Your task to perform on an android device: I'd like to email this Audio 1 recorded file to my friend Rick at rick.weinstein@dayrep.com.
Image 0: 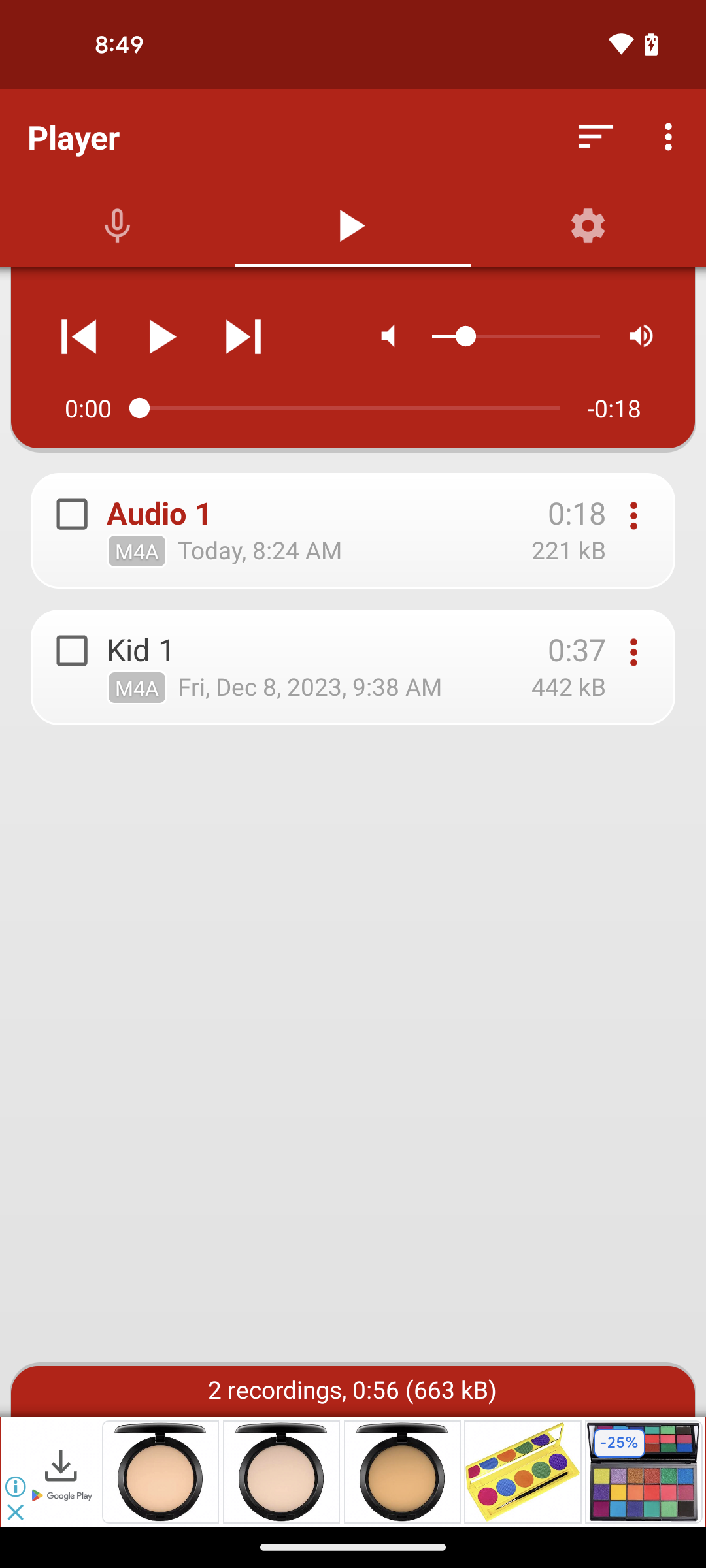
click on three dots icon of Audio 1
Step 0: click (633, 515)
Image 1: 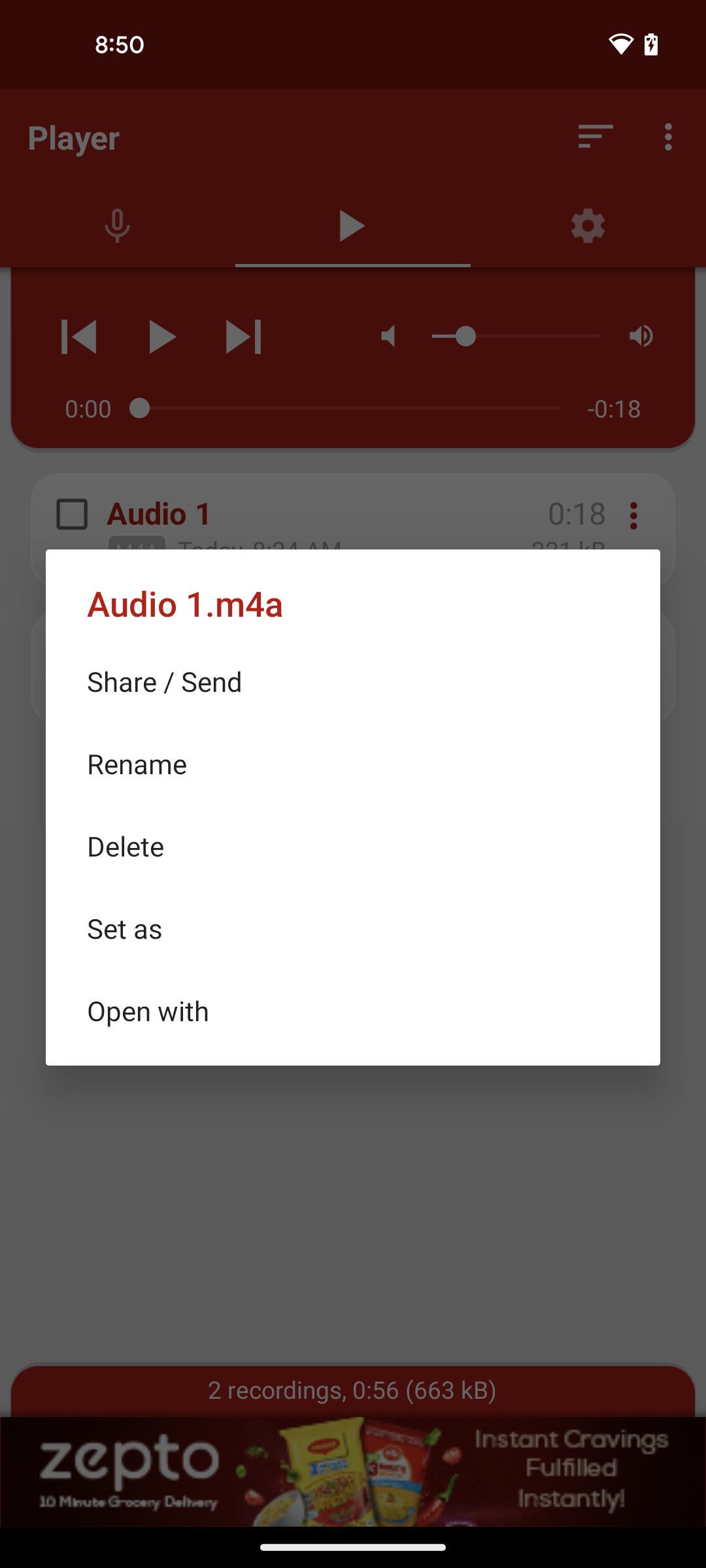
click on Share option
Step 1: click (353, 681)
Image 2: 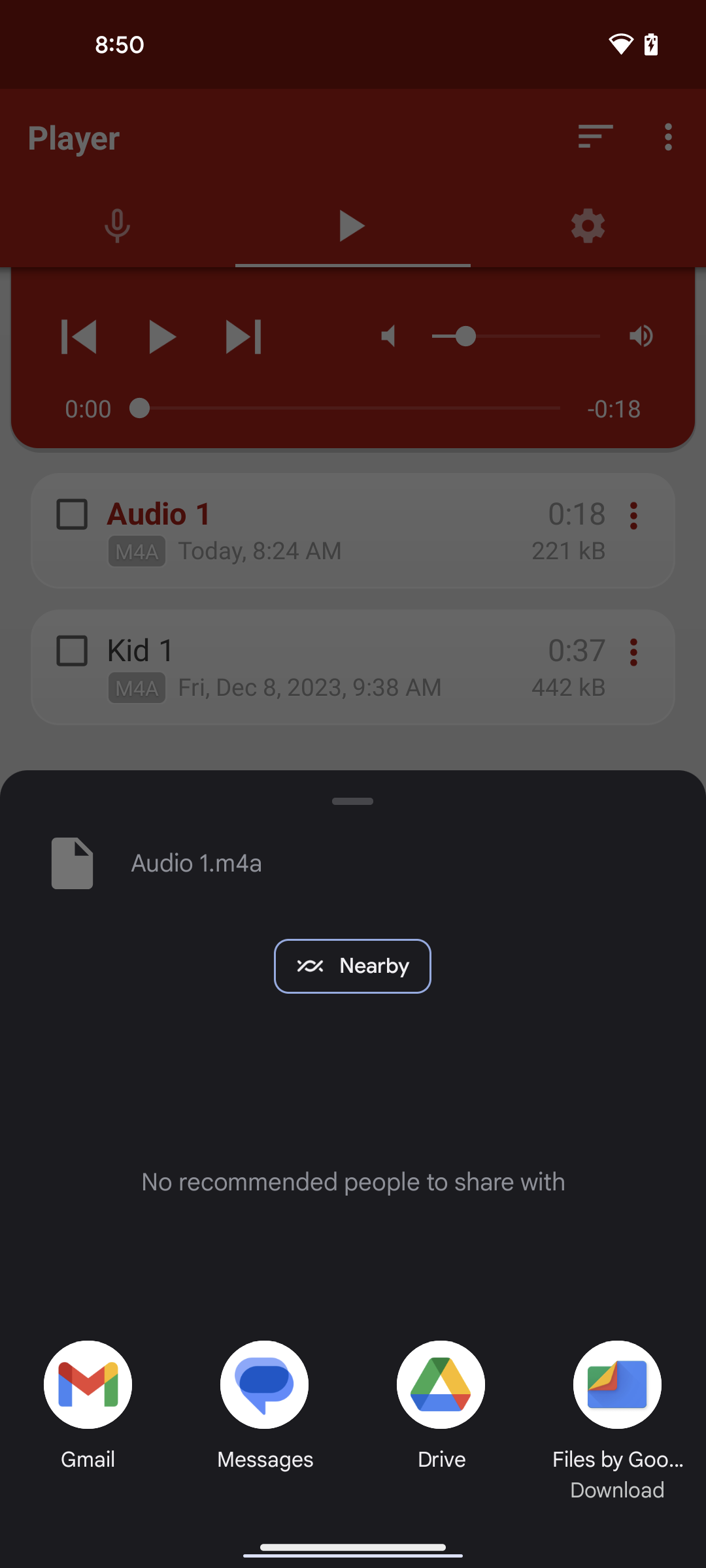
select the Gmail app
Step 2: click (90, 1391)
Image 3: 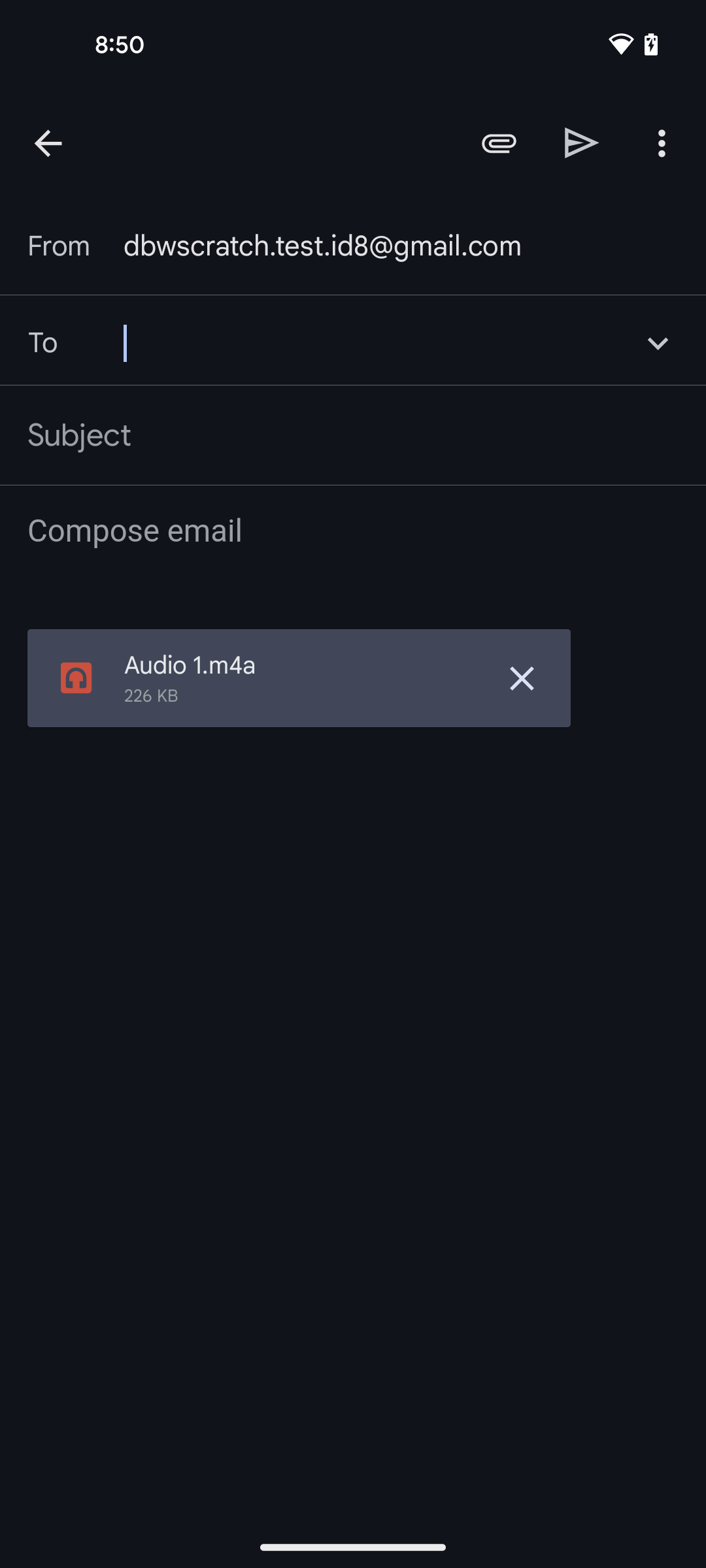
click on the email I'd section
Step 3: click (373, 343)
Image 4: 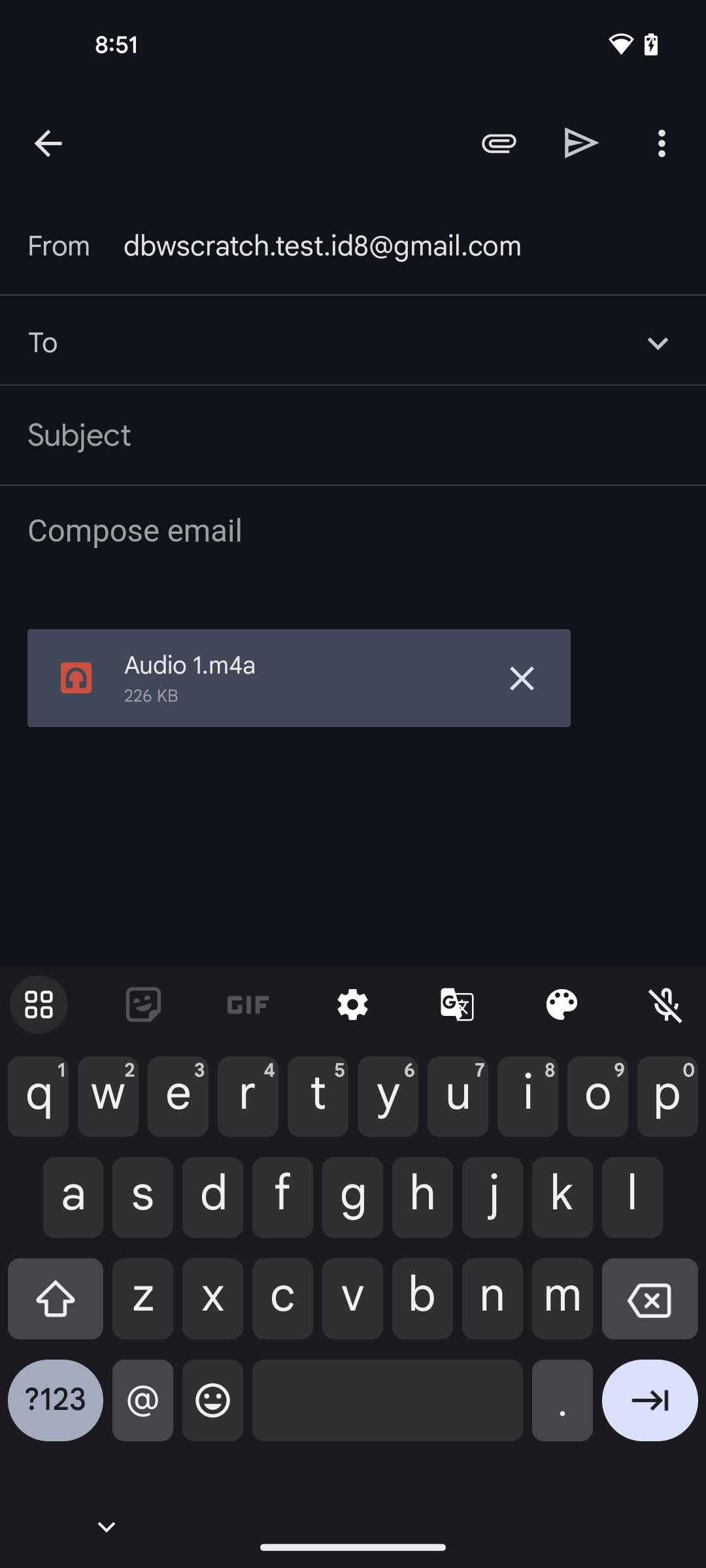
enter the email I'd rick.weinstein@dayrep.com
Step 4: type "rick.weinstein@dayrep.com"
Image 5: 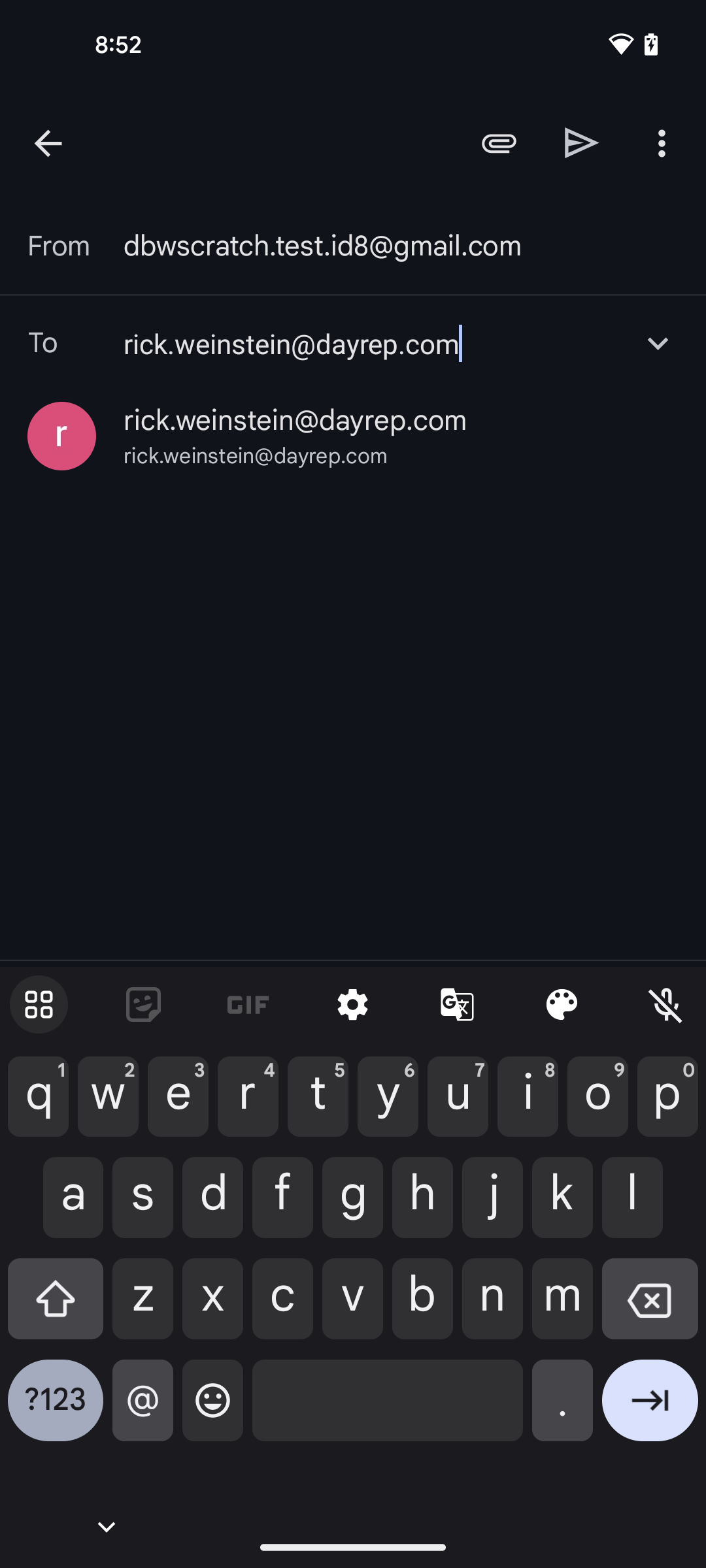
select the email id
Step 5: click (295, 420)
Image 6: 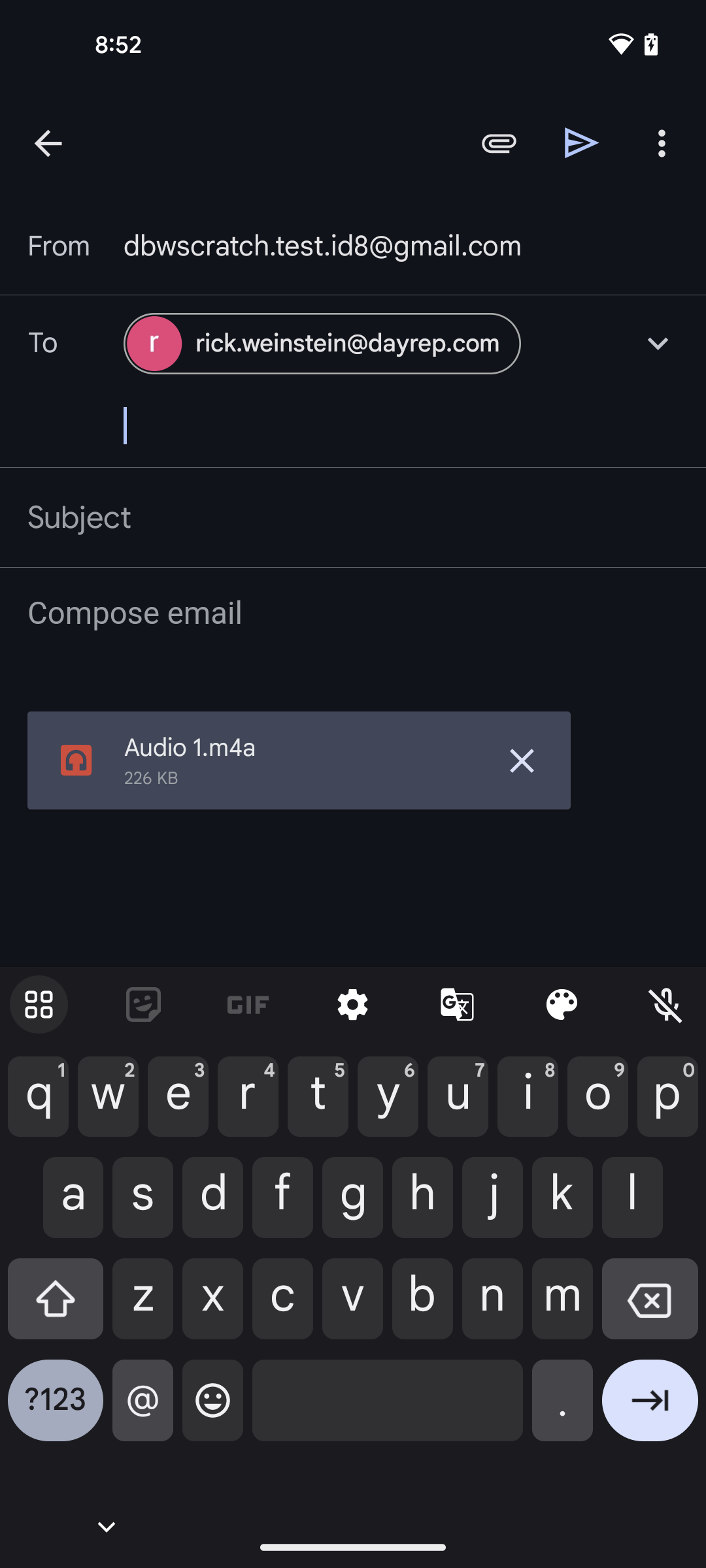
click on send icon
Step 6: click (582, 142)